Your task to perform on an android device: View the most recent photo in the Gallery app
Image 0: 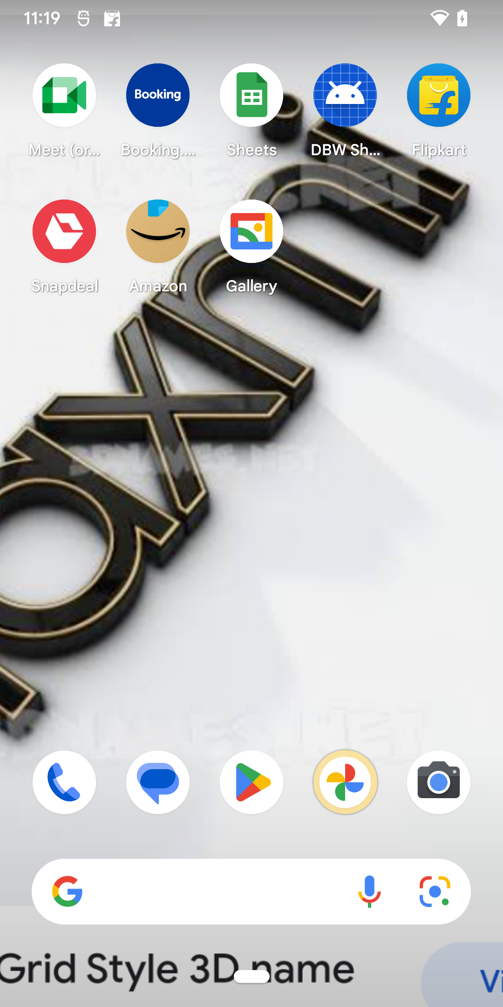
Open Gallery app
Step 0: open app "Gallery"
Image 1: 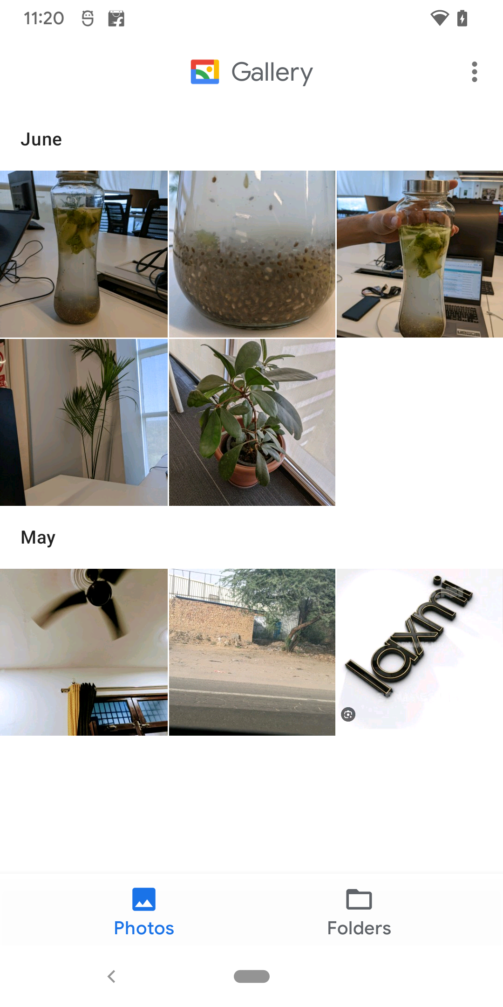
View the first photo
Step 1: click (84, 254)